Your task to perform on an android device: Change the measurement system in settings from metric to imperial in the Kitchen Stories app.
Image 0: 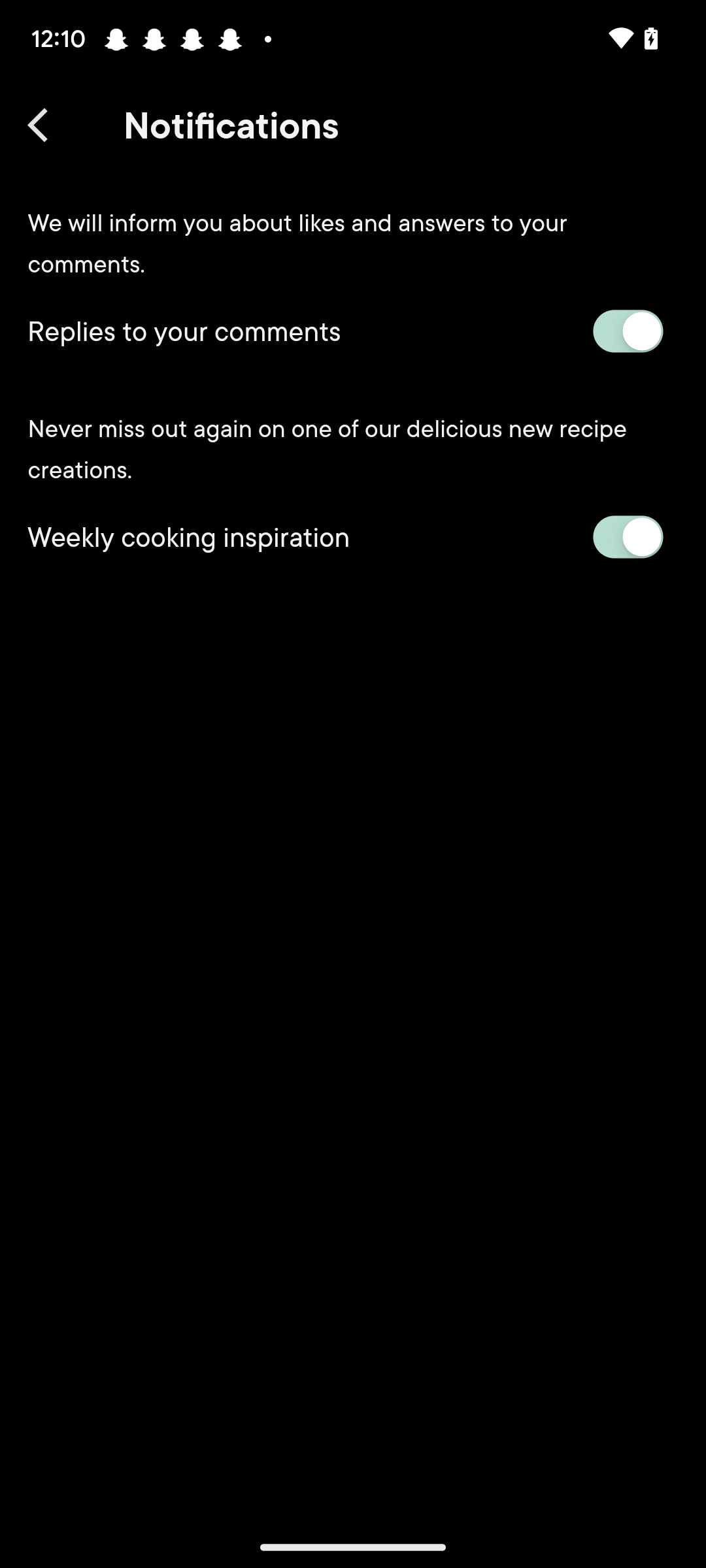
Click on the arrow icon at the top left corner of the screen.
Step 0: click (36, 119)
Image 1: 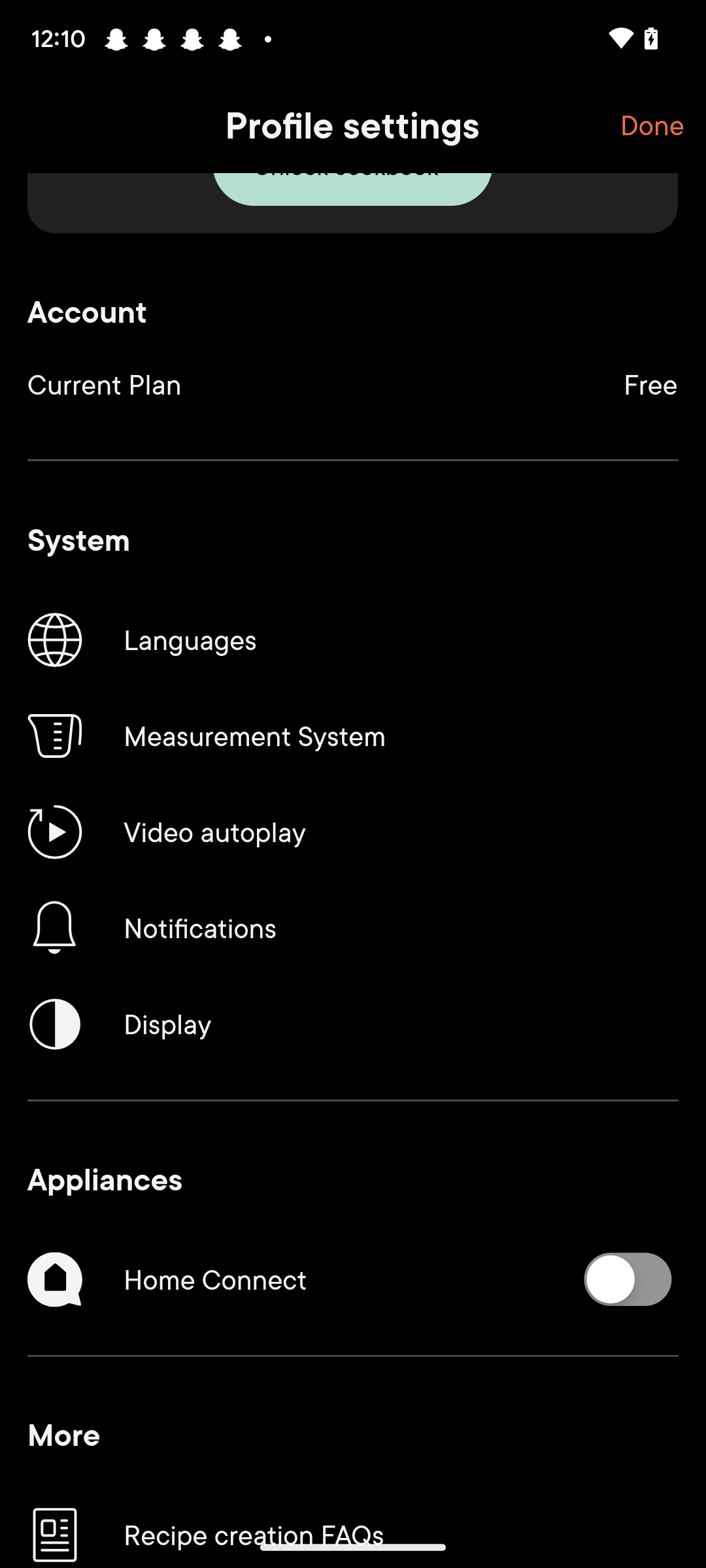
Click on the Measurement system in the middle of the screen.
Step 1: click (353, 736)
Image 2: 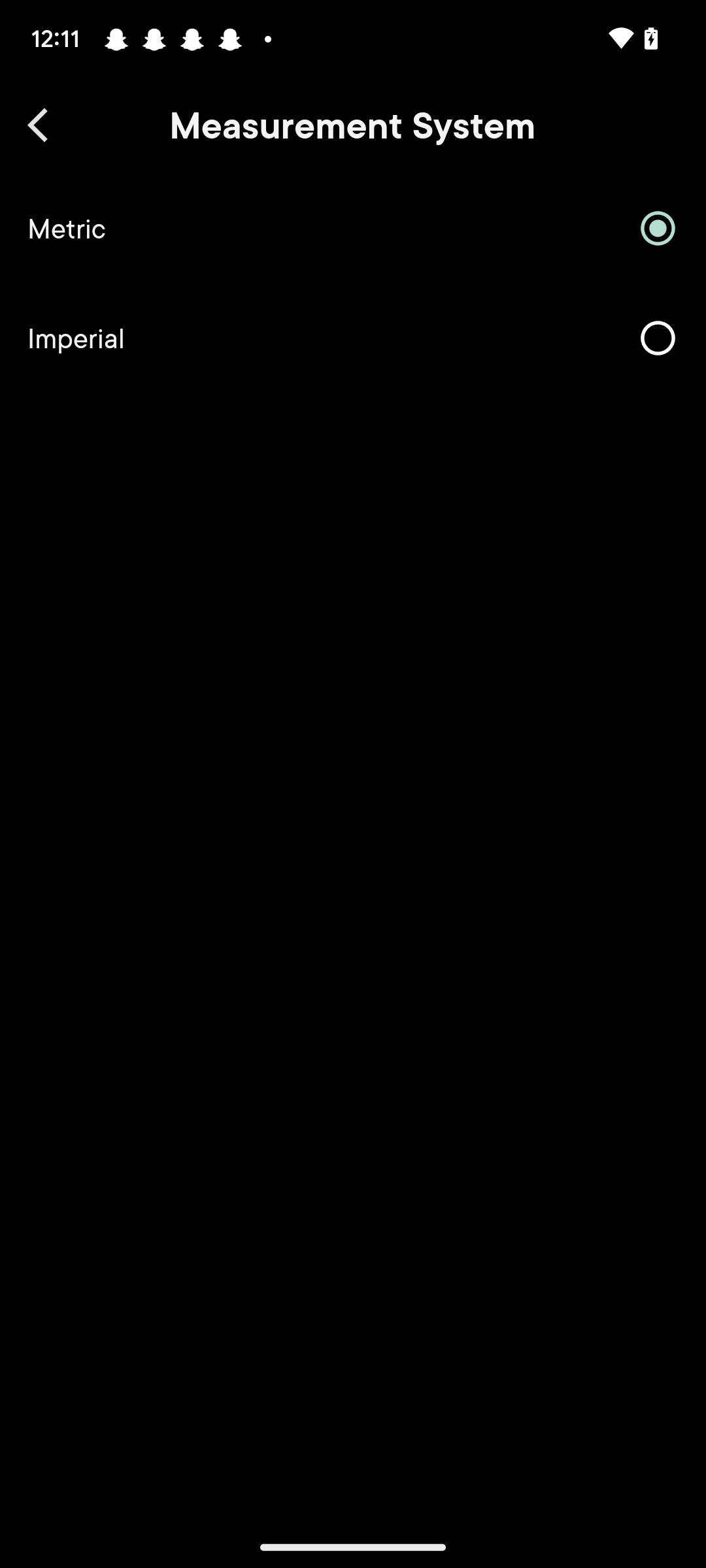
Click on Imperial at the top left side of the screen.
Step 2: click (353, 338)